Your task to perform on an android device: I want to add the book Pride & Prejudice by Jane Austen with blue hard cover to my shopping cart.
Image 0: 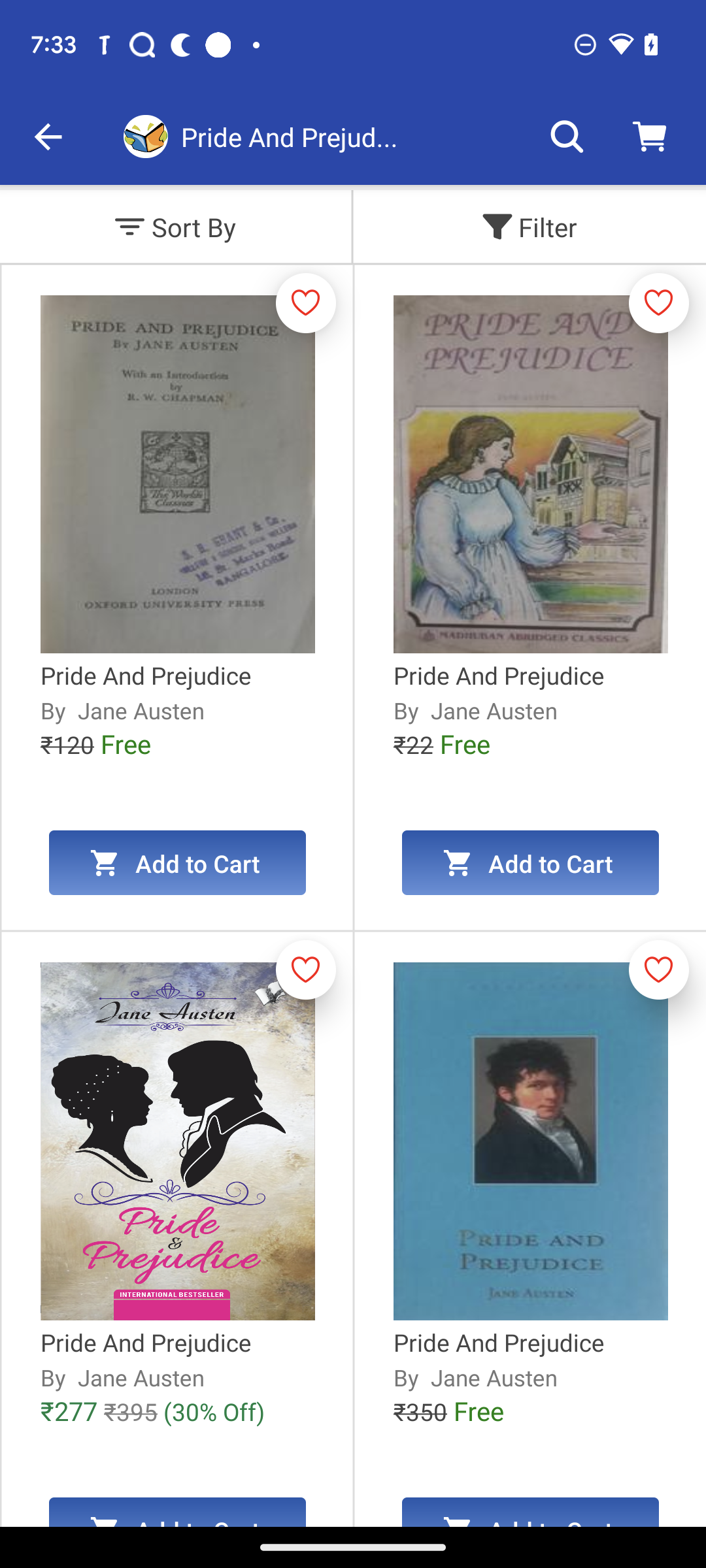
Swipe up to view more options.
Step 0: scroll down
Image 1: 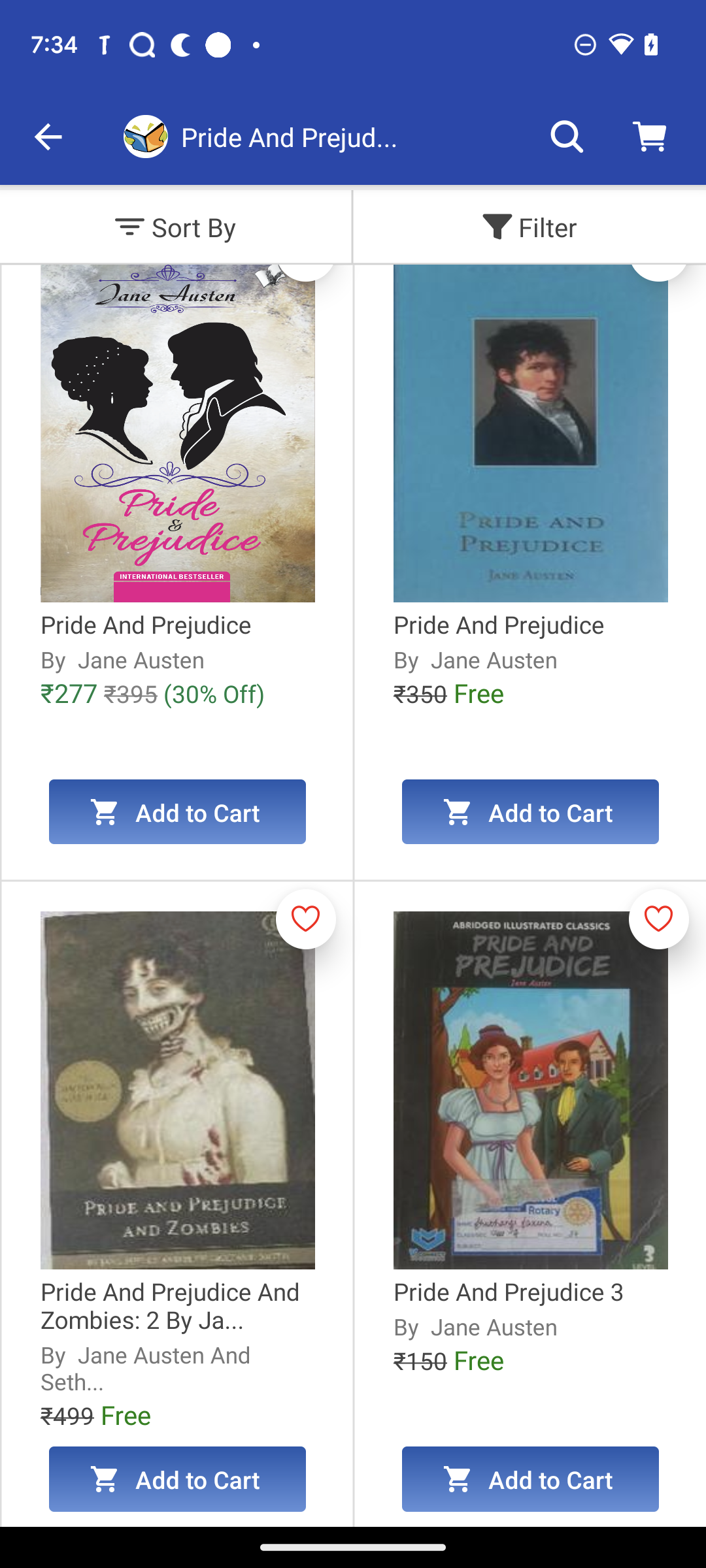
Click on the Add to Cart button under the blue cover book.
Step 1: click (550, 812)